Your task to perform on an android device: I need to check the weather forecast on the AccuWeather app because I'm thinking of going outside for a bike ride.
Image 0: 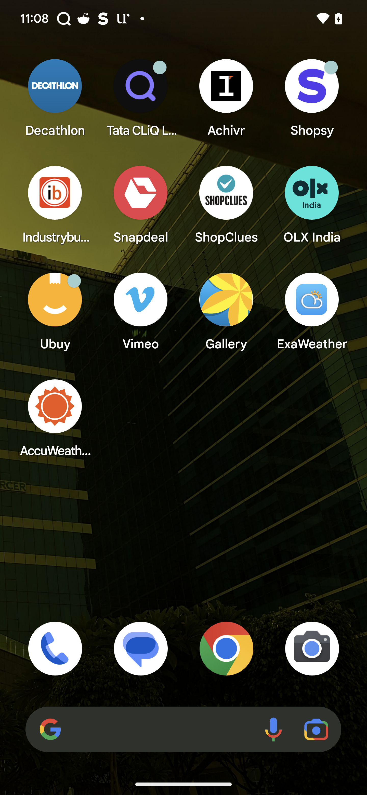
Open AccuWeather app
Step 0: open app "AccuWeather"
Image 1: 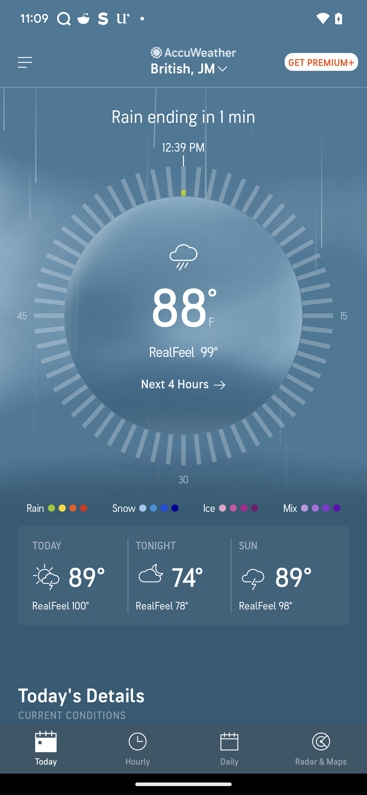
Scroll up on the screen
Step 1: scroll down